Your task to perform on an android device: I want to delete the latest eBay email from the Gmail app.
Image 0: 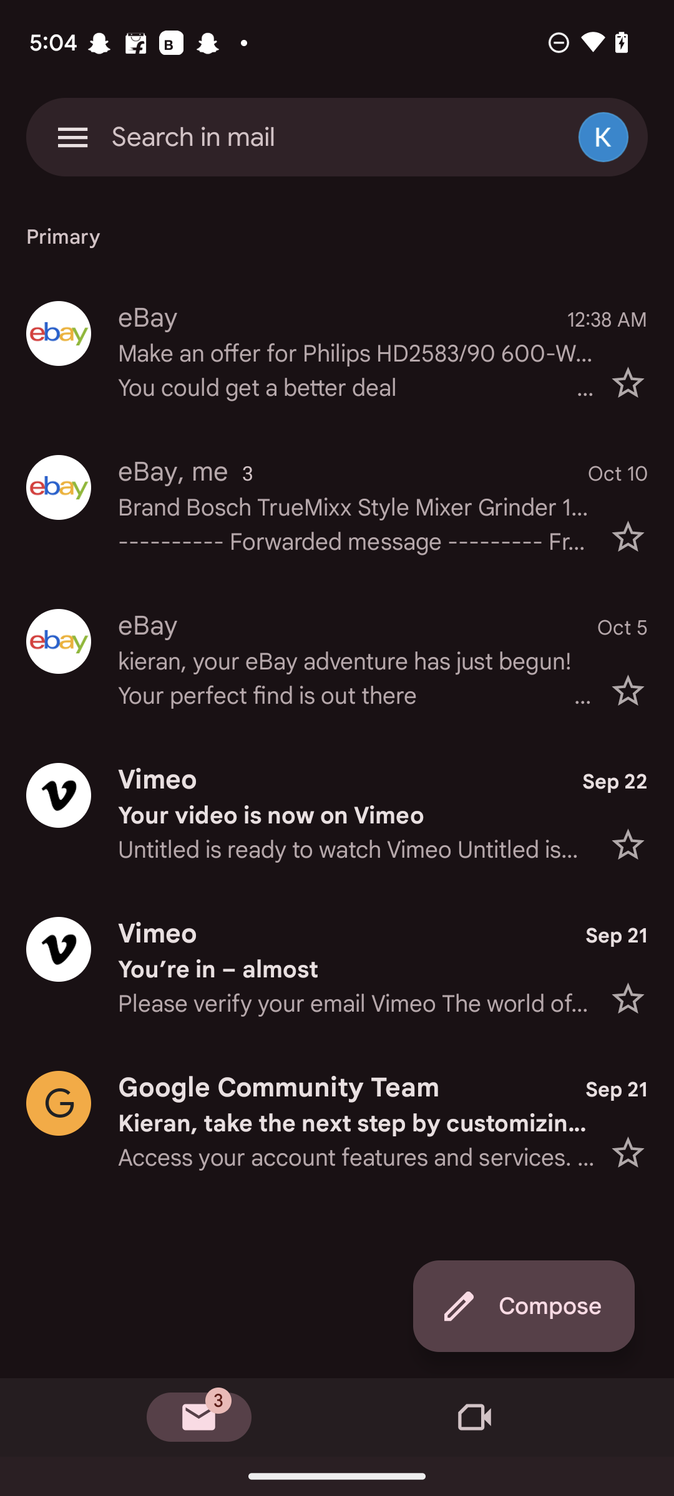
Click on the latest eBay email
Step 0: click (356, 353)
Image 1: 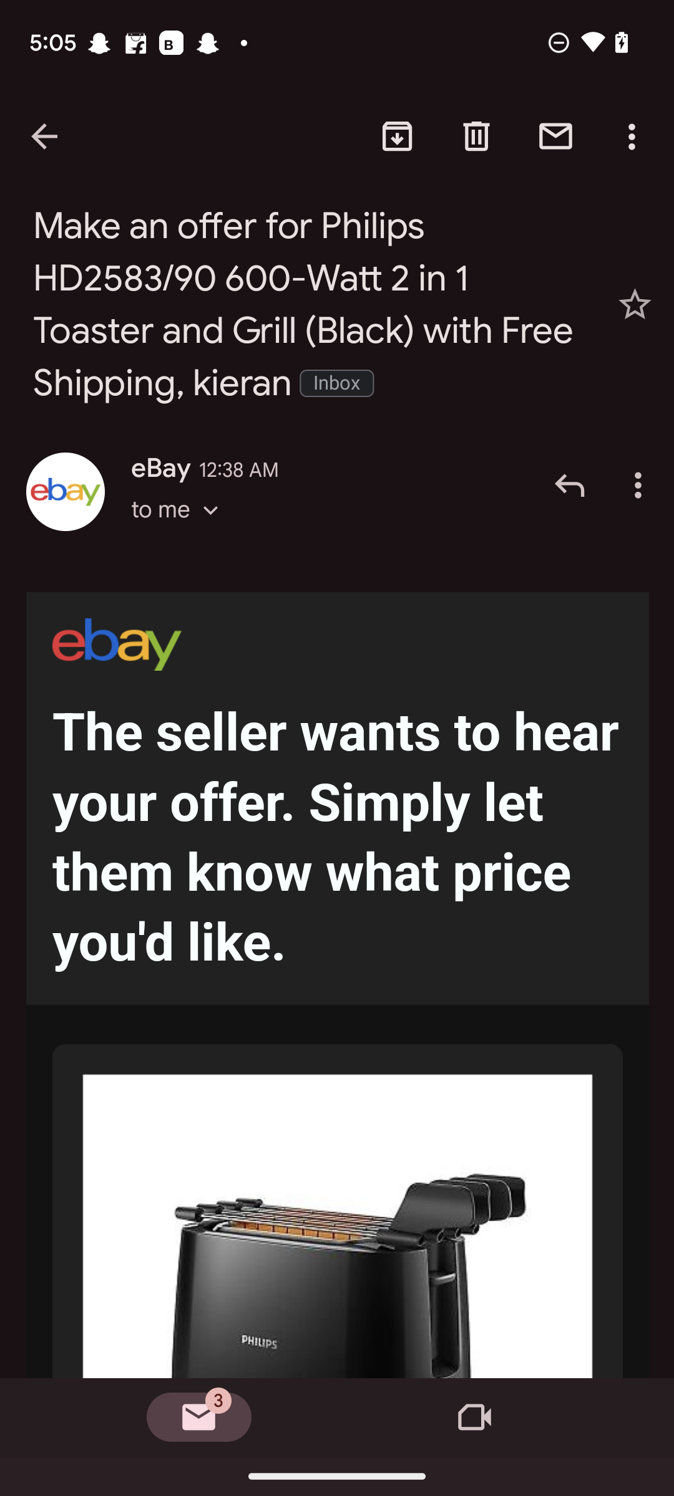
Click on the delete icon.
Step 1: click (476, 136)